Your task to perform on an android device: I will filter my grocery list by priority
Image 0: 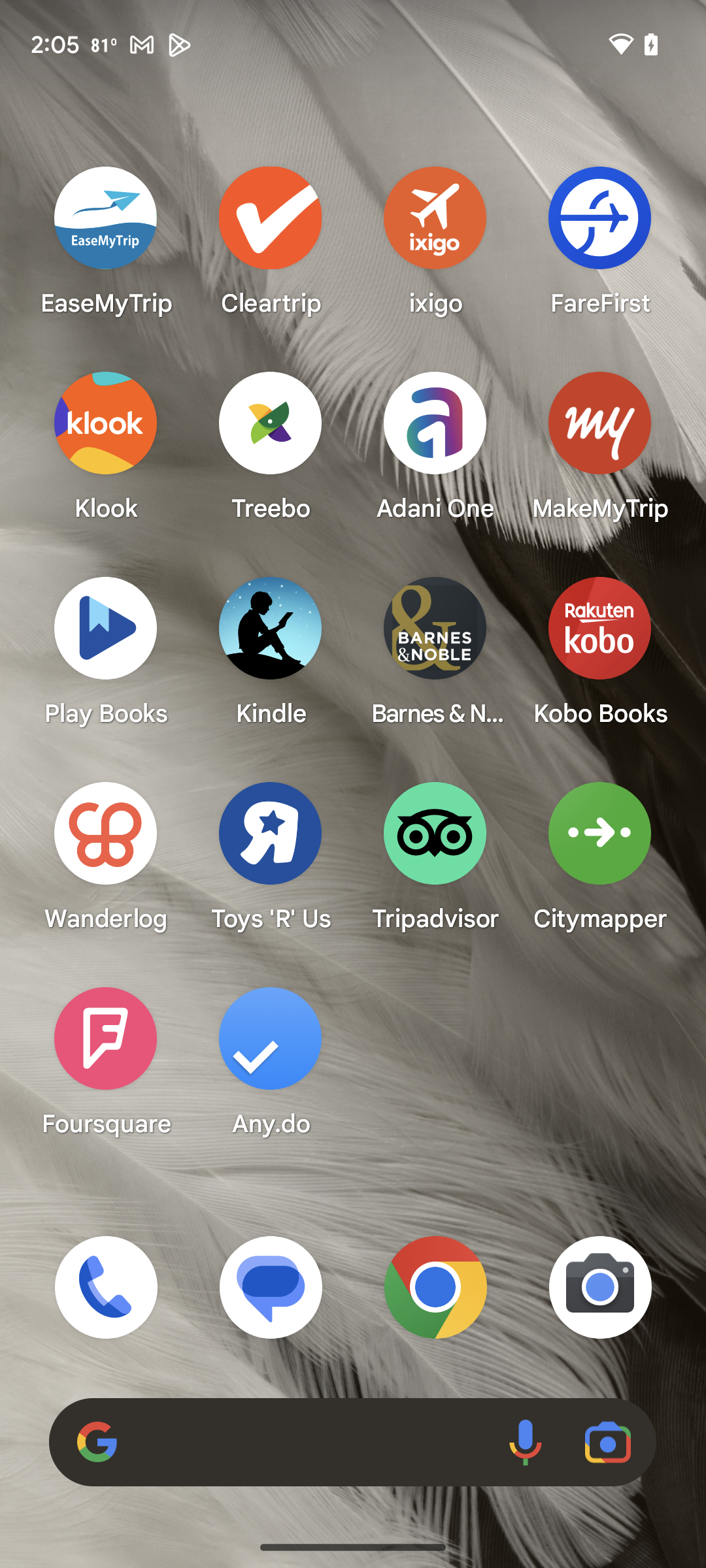
Open app
Step 0: open app "Any.do"
Image 1: 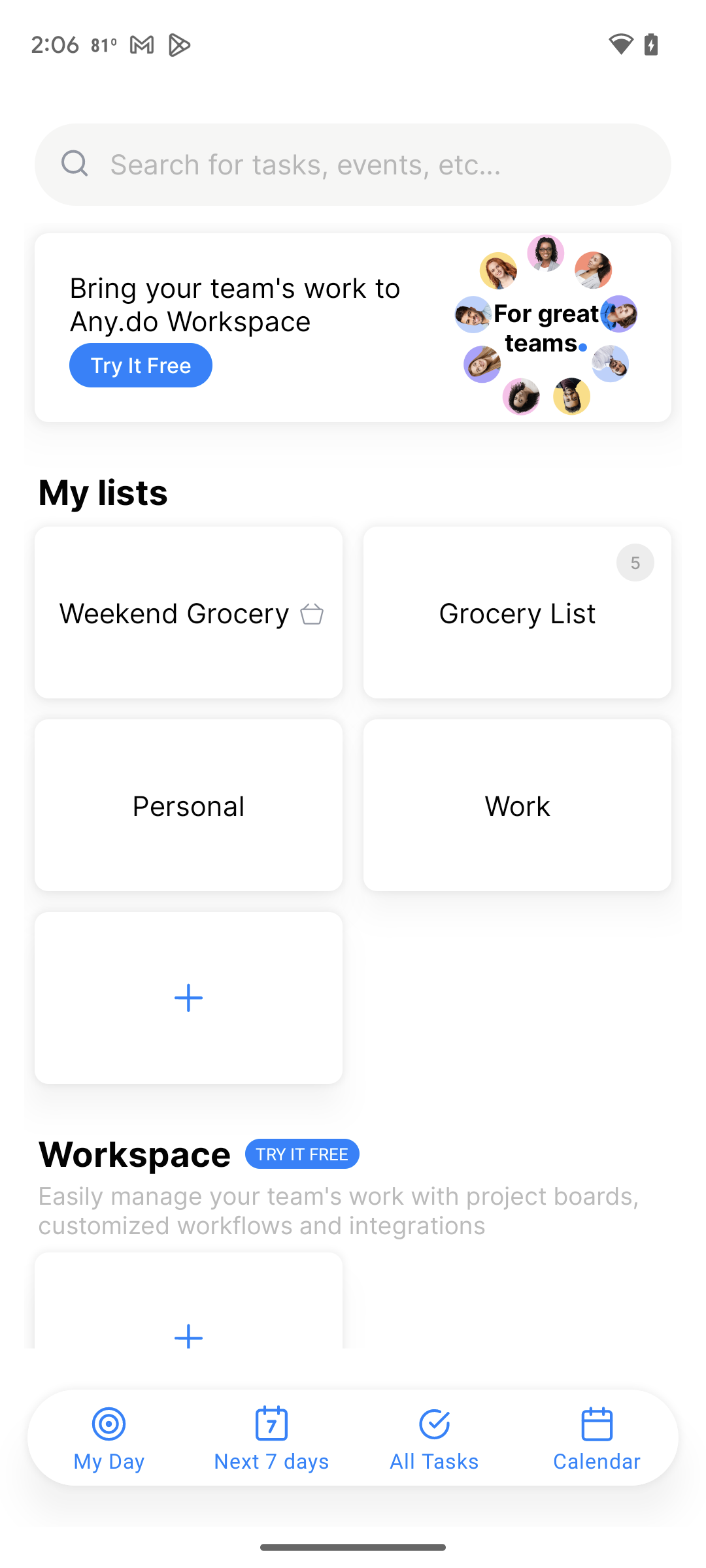
Click on Grocery list
Step 1: click (521, 664)
Image 2: 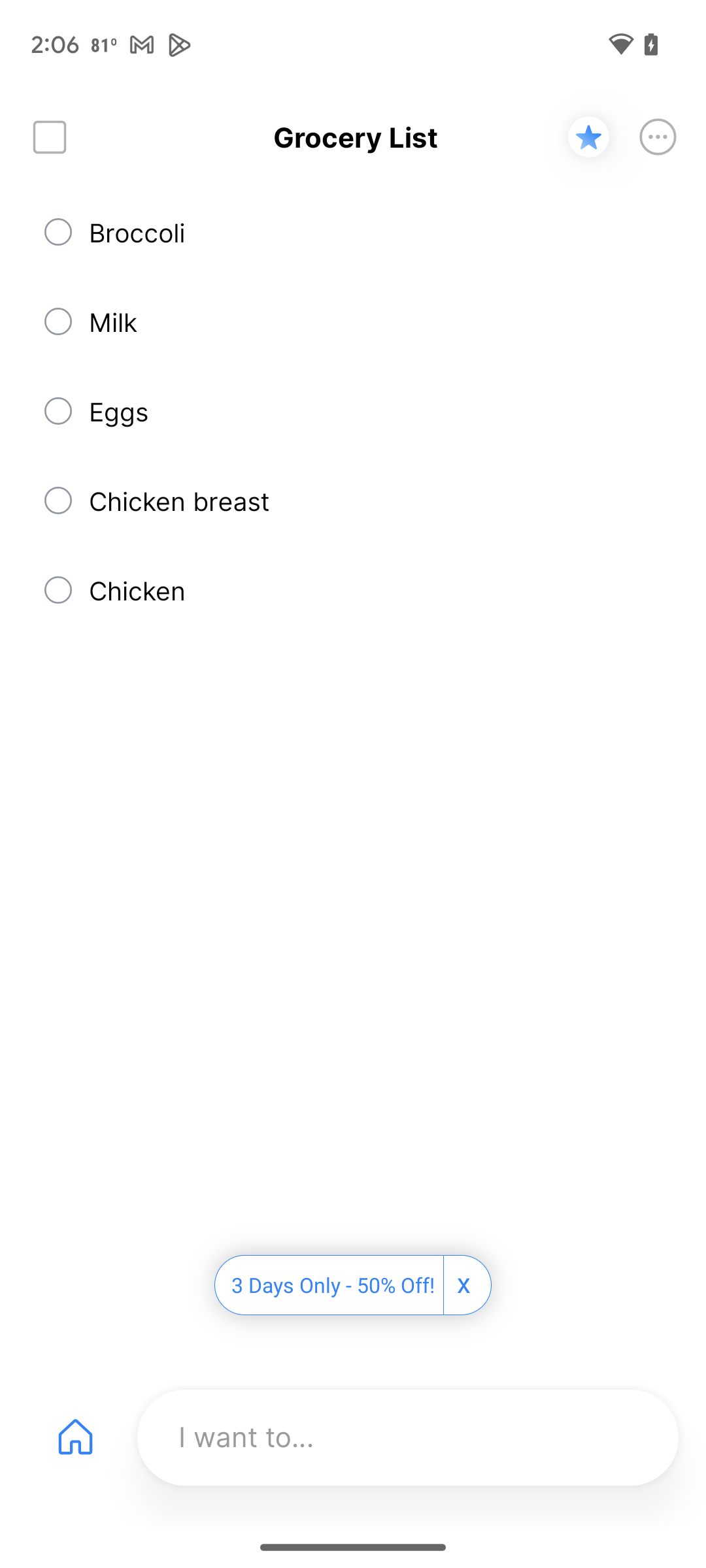
Click on the toggle button at the top right.
Step 2: click (658, 137)
Image 3: 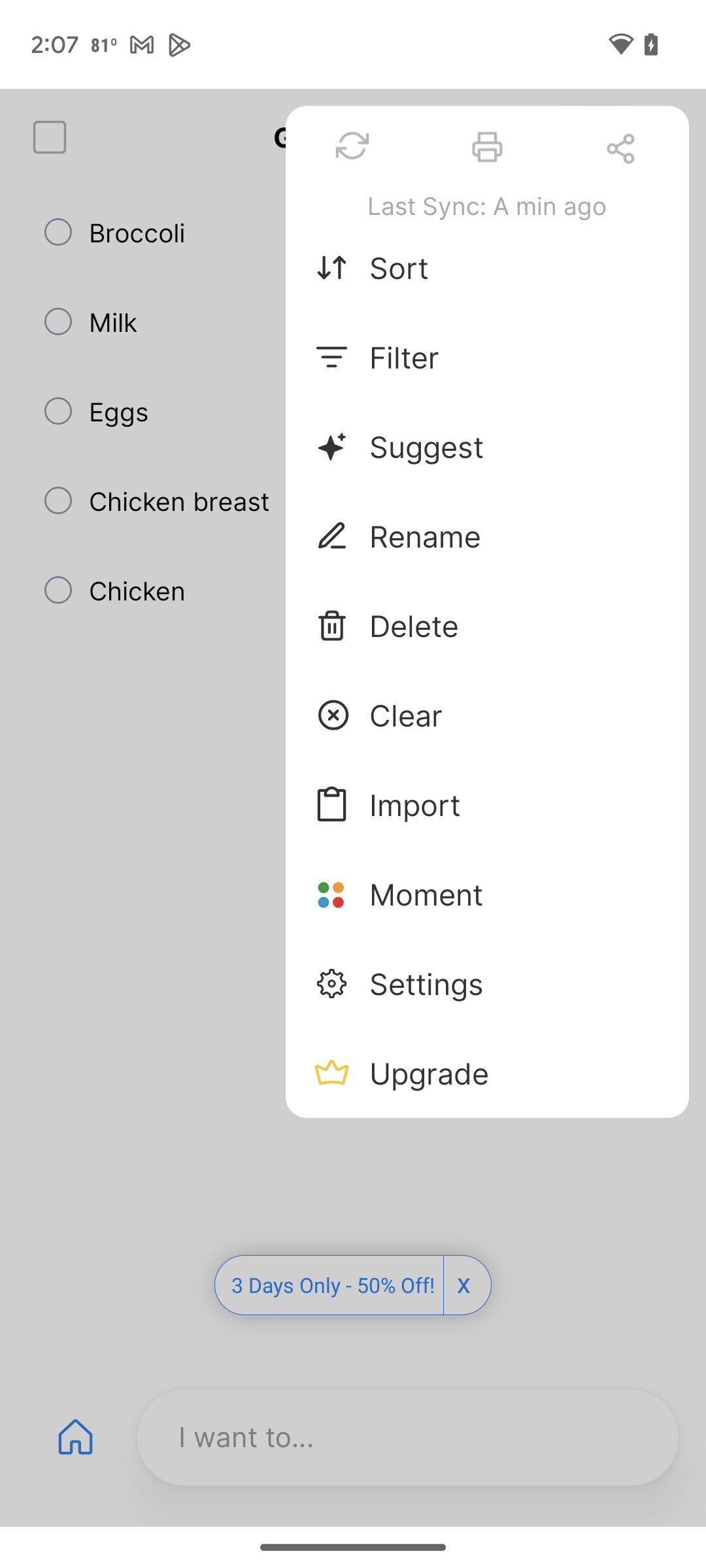
Click on filter.
Step 3: click (516, 357)
Image 4: 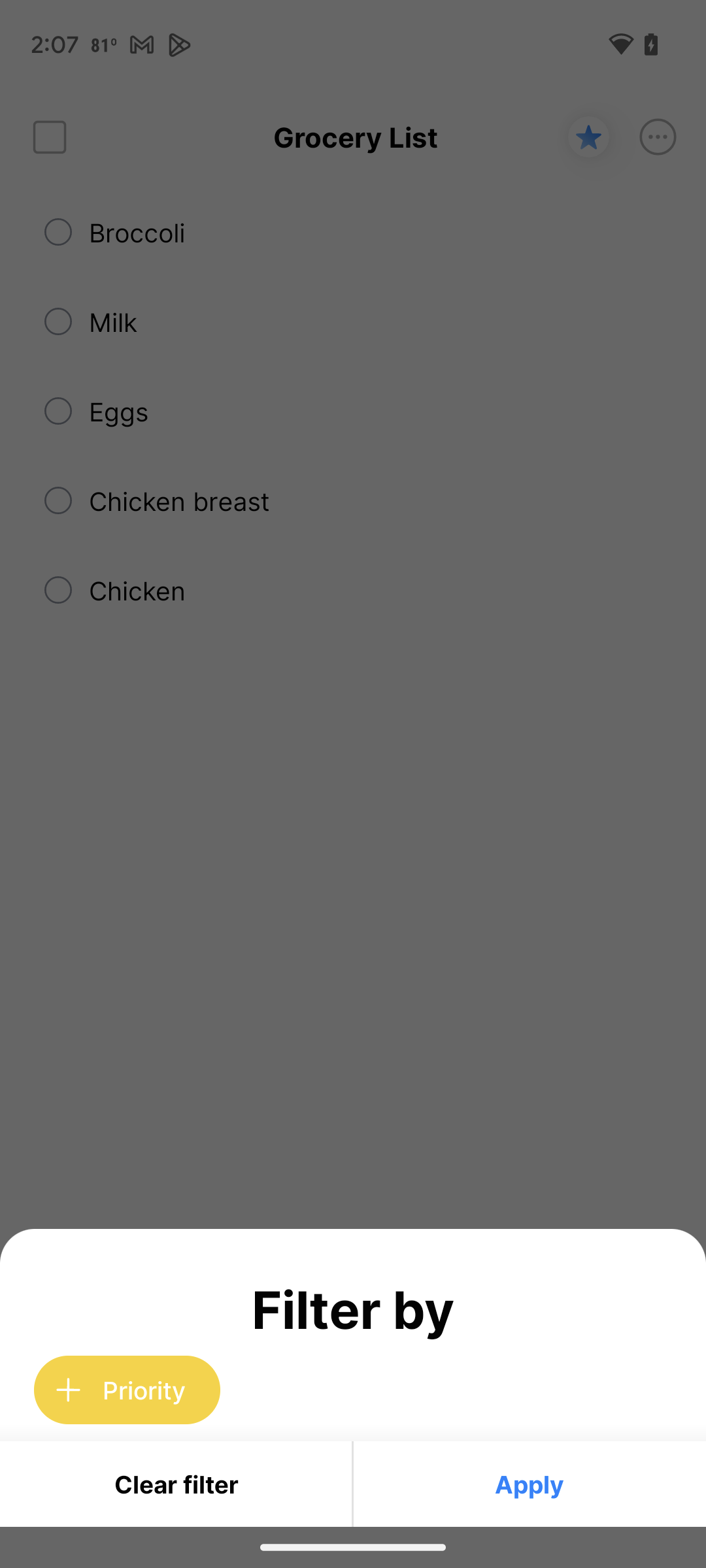
Click on Priority
Step 4: click (119, 1390)
Image 5: 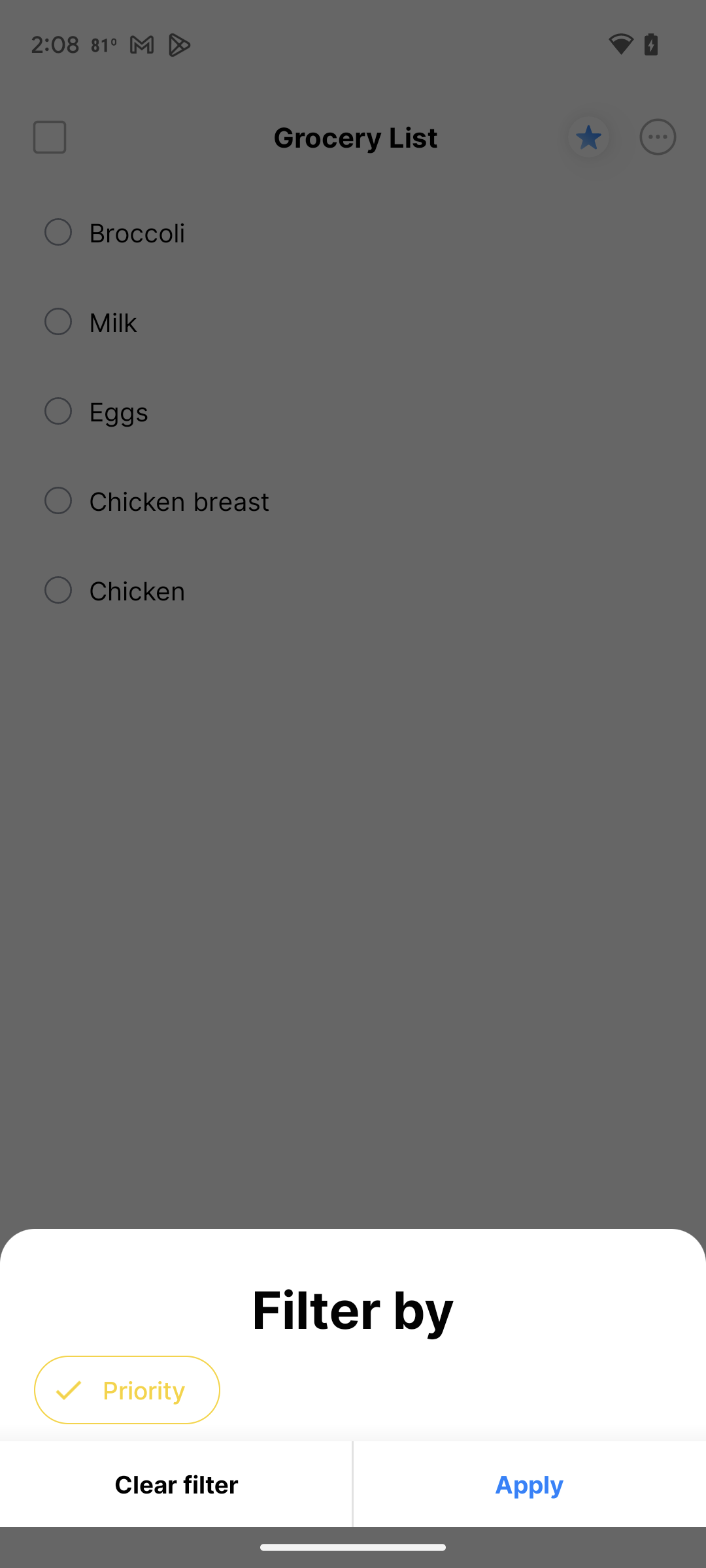
Click on Apply
Step 5: click (529, 1484)